Your task to perform on an android device: Add the Ozco Building Products 51775 ironwood 4-inch post-to-beam connector to the wishlist on the Ubuy app.
Image 0: 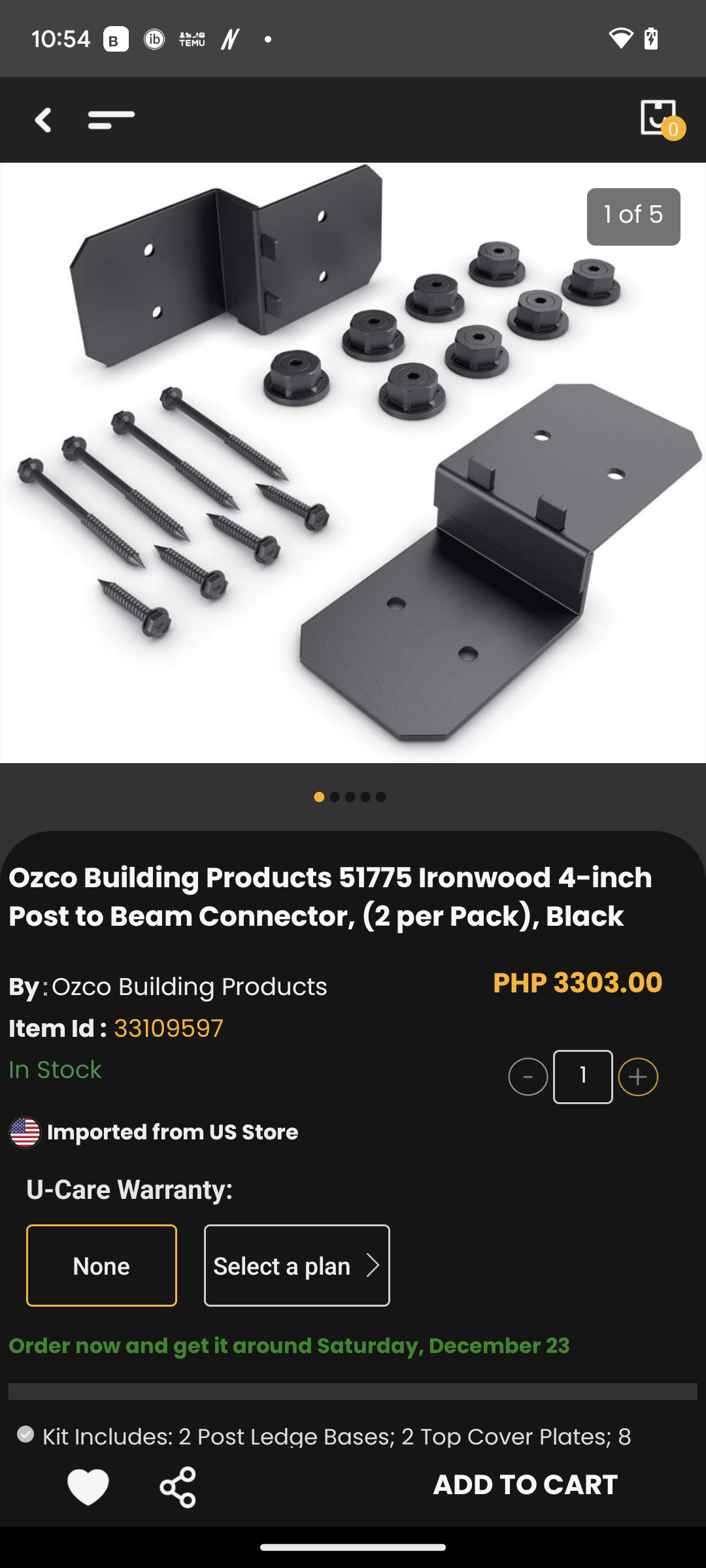
Click on the heart icon at the bottom left of the screen.
Step 0: click (82, 1480)